Your task to perform on an android device: I want to add a Nike t-shirt to my cart in the Flipkart app.
Image 0: 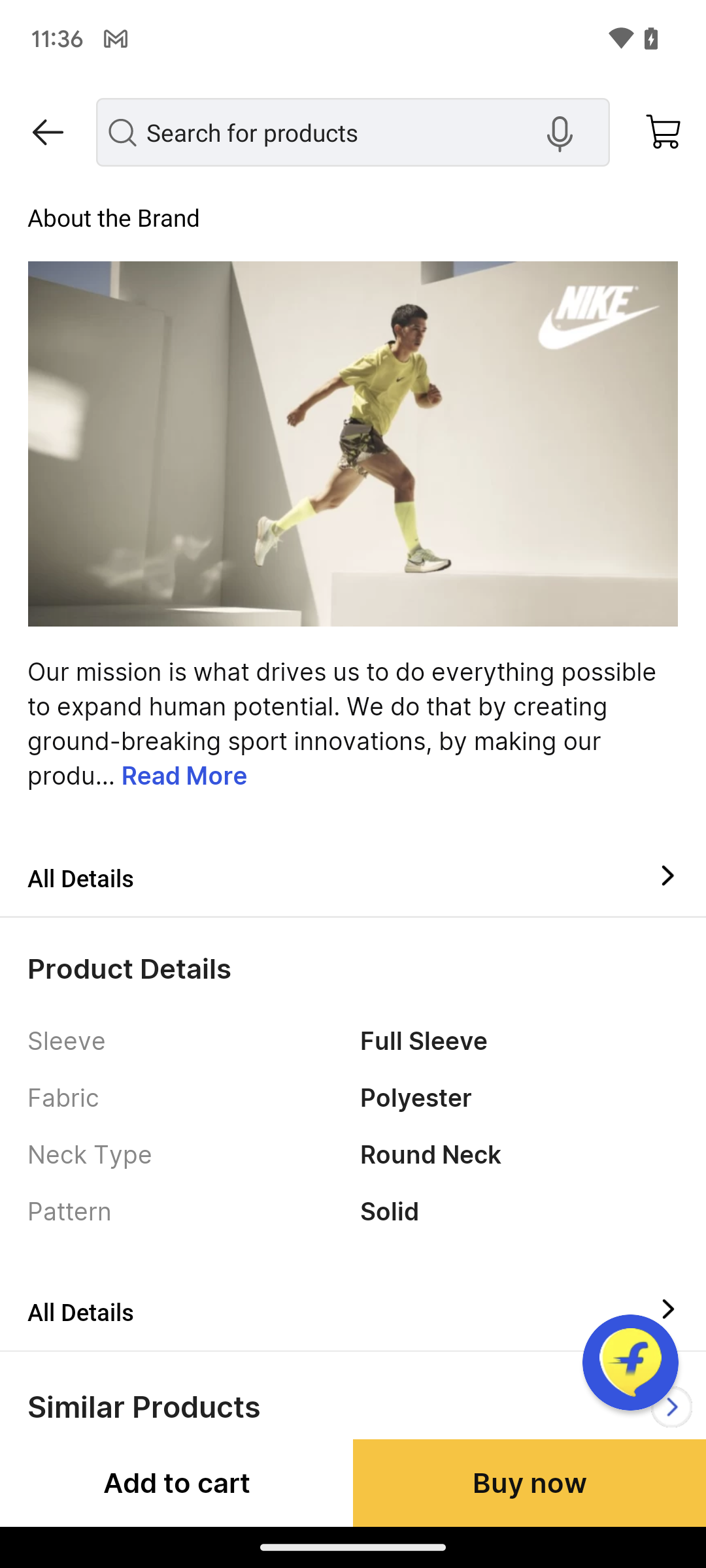
Click on Add to cart on the bottom of the screen.
Step 0: click (176, 1482)
Image 1: 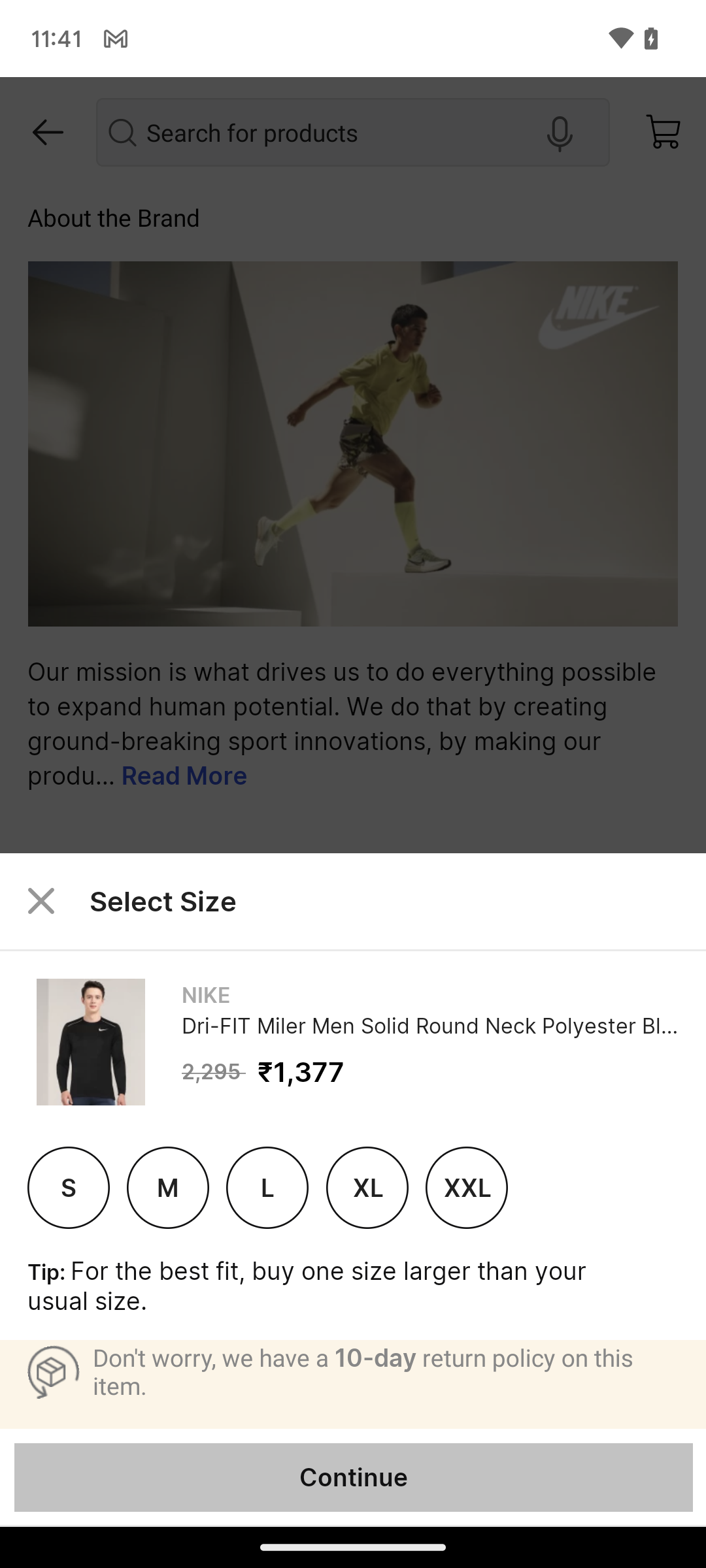
Click on the L icon on the screen.
Step 1: click (267, 1187)
Image 2: 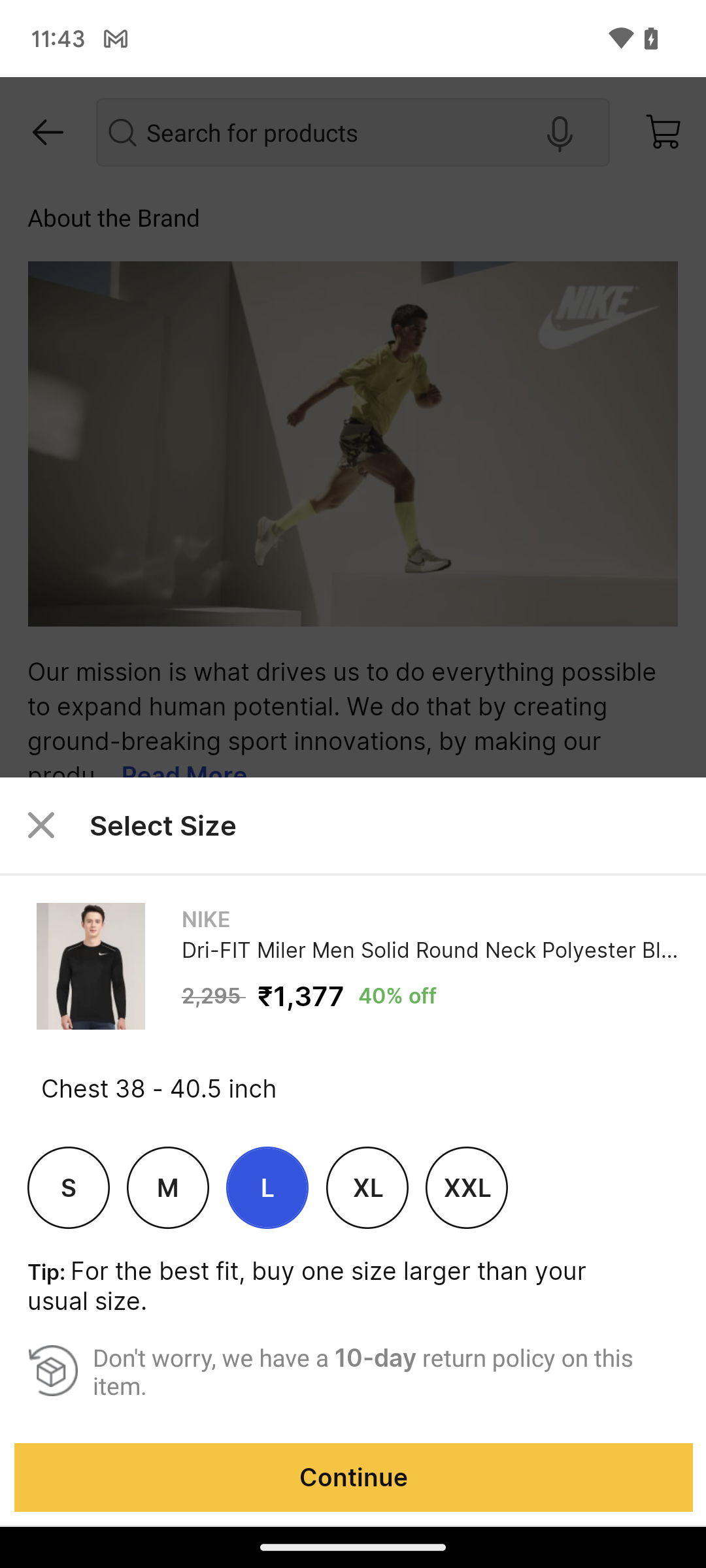
Click on Continue button on the bottom of the screen.
Step 2: click (354, 1477)